Your task to perform on an android device: Open the Insight Timer app, I would like to listen a personalized guided meditation to help me be productive throughout the day.
Image 0: 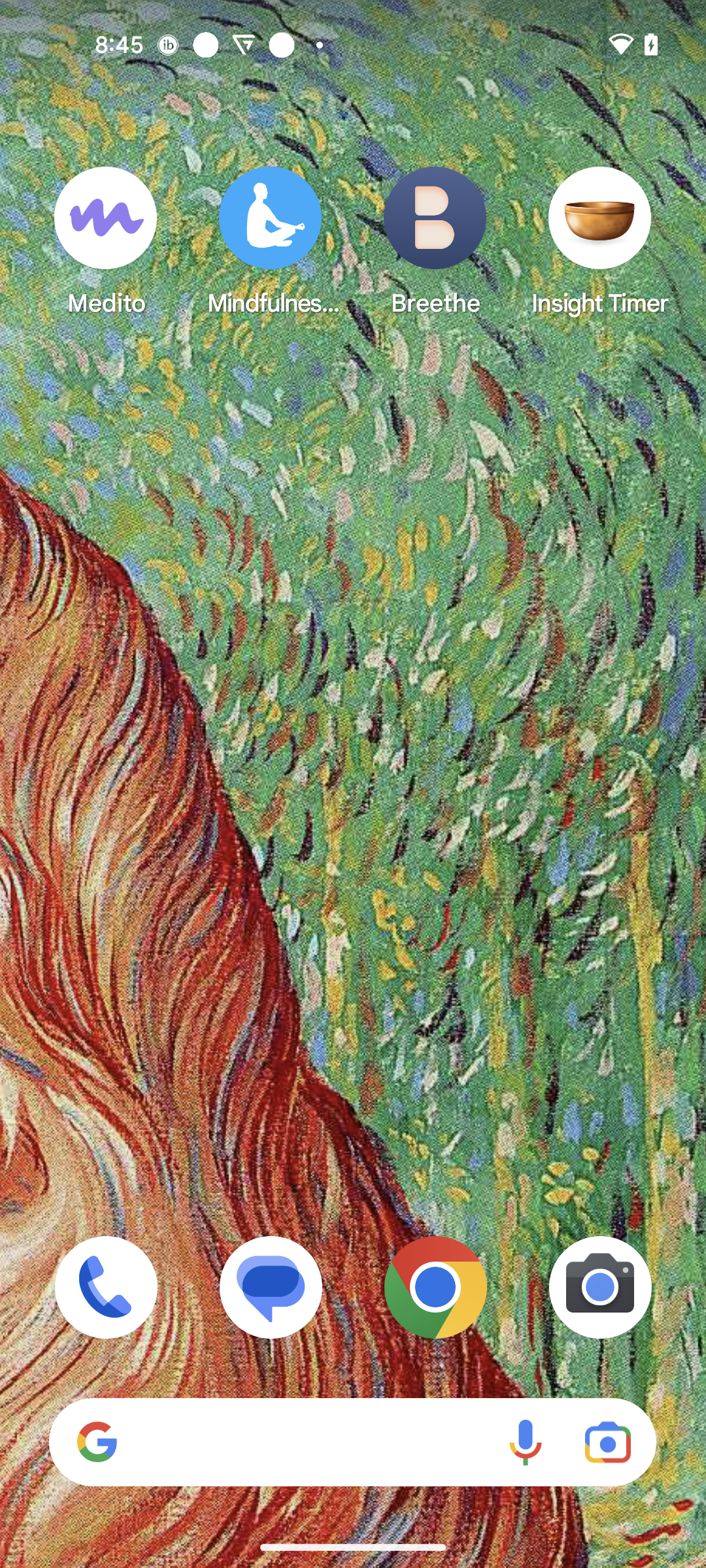
Open the Insight Timer app
Step 0: open app "Insight Timer"
Image 1: 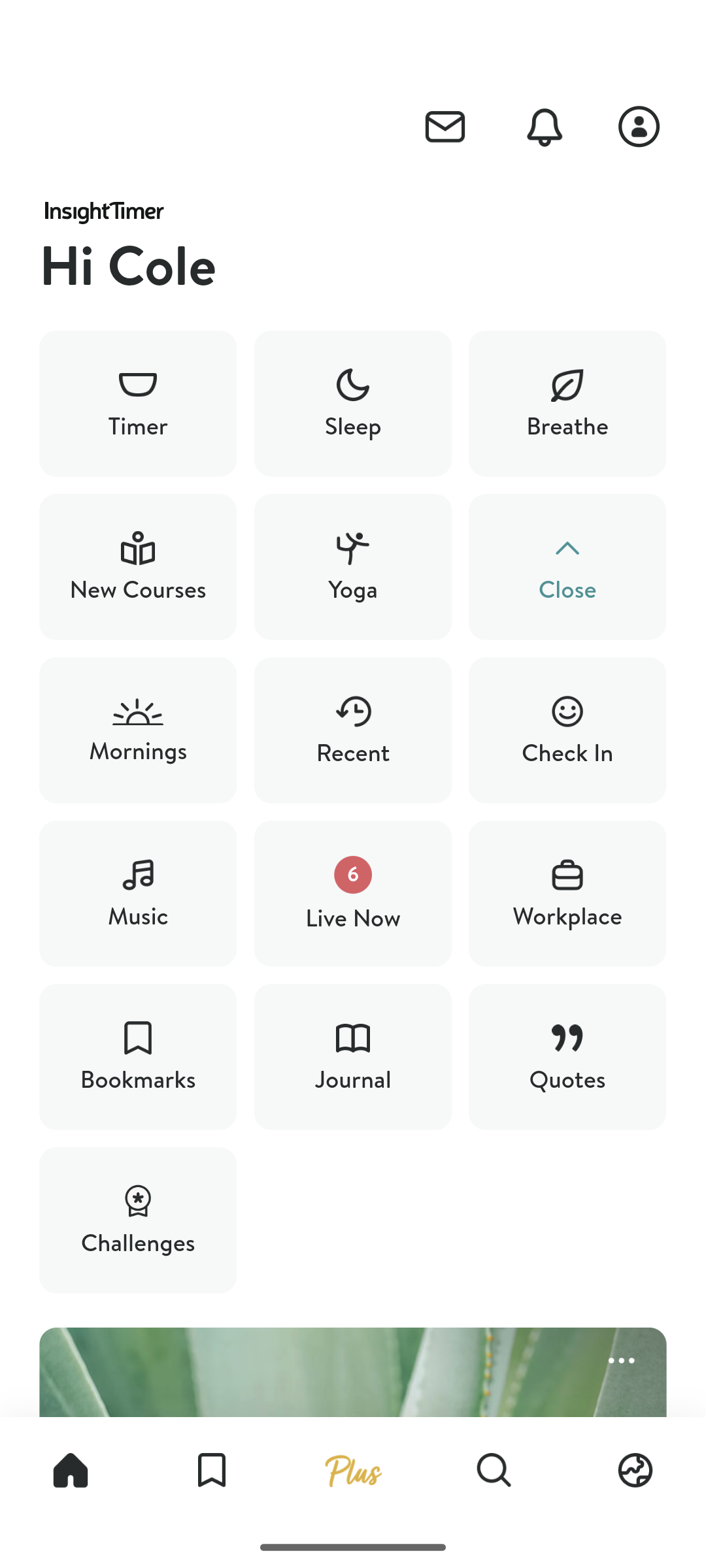
Swipe up to view the guided meditation option
Step 1: scroll down
Image 3: 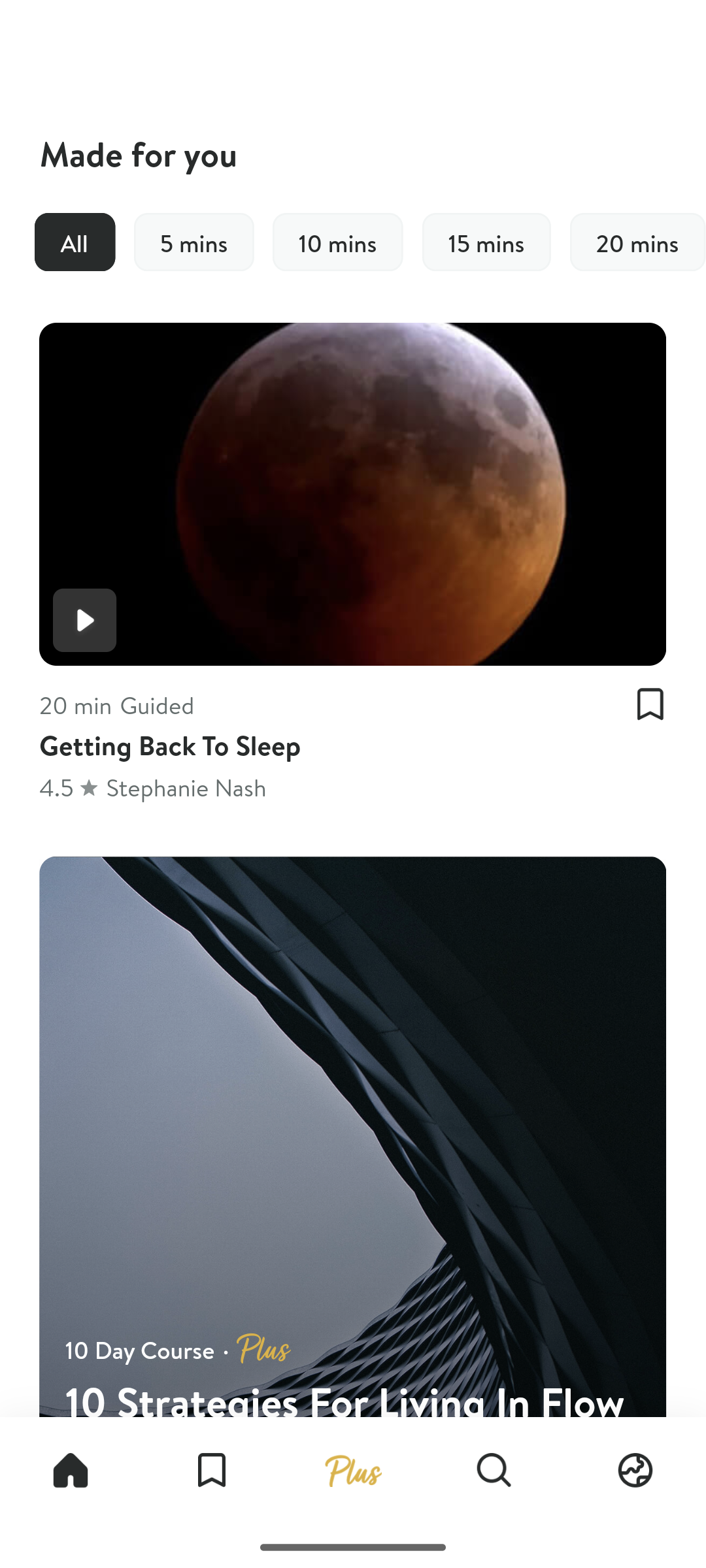
Click on Getting Back to Sleep Meditation option
Step 3: click (352, 563)
Image 4: 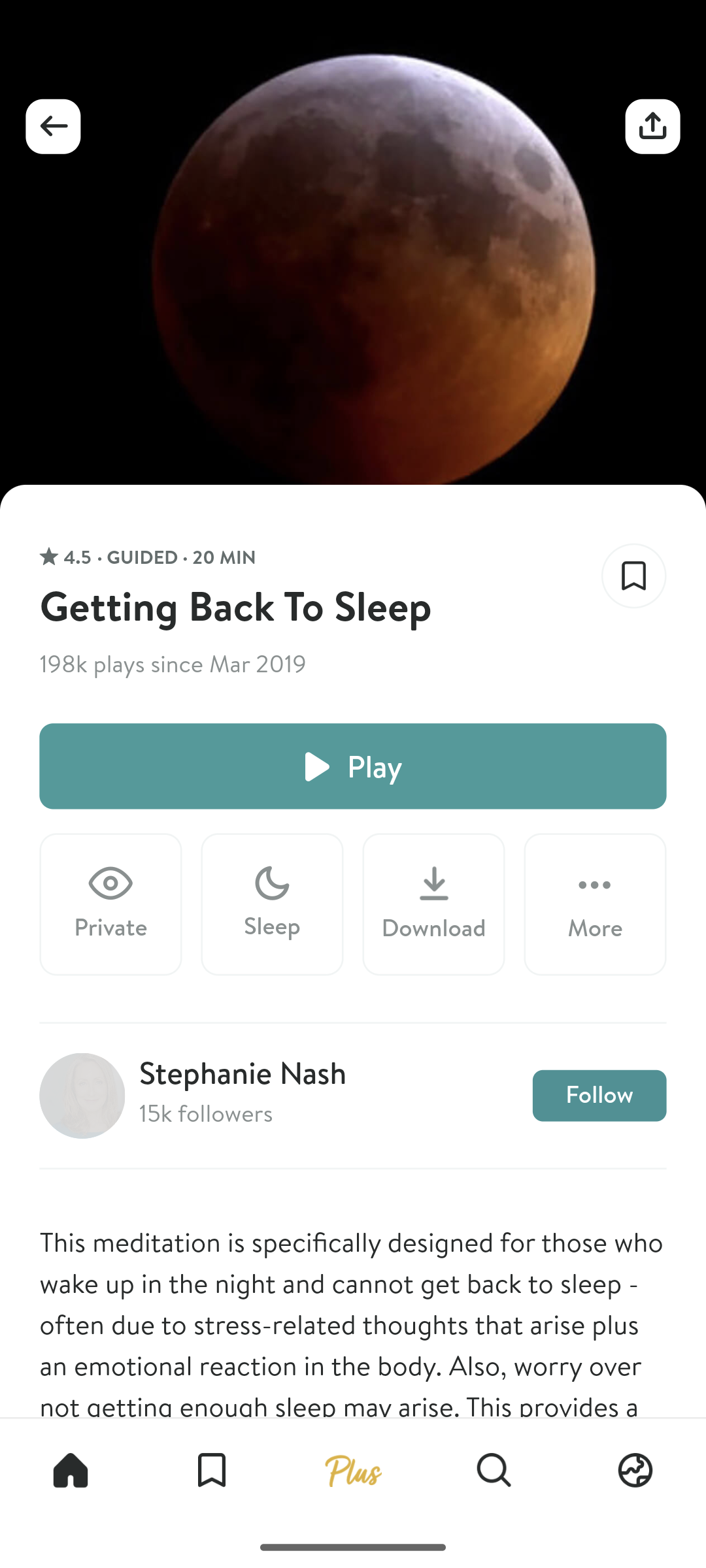
Click on the Play button
Step 4: click (352, 766)